Your task to perform on an android device: Save the recorded file in the smart voice recorder app .
Image 0: 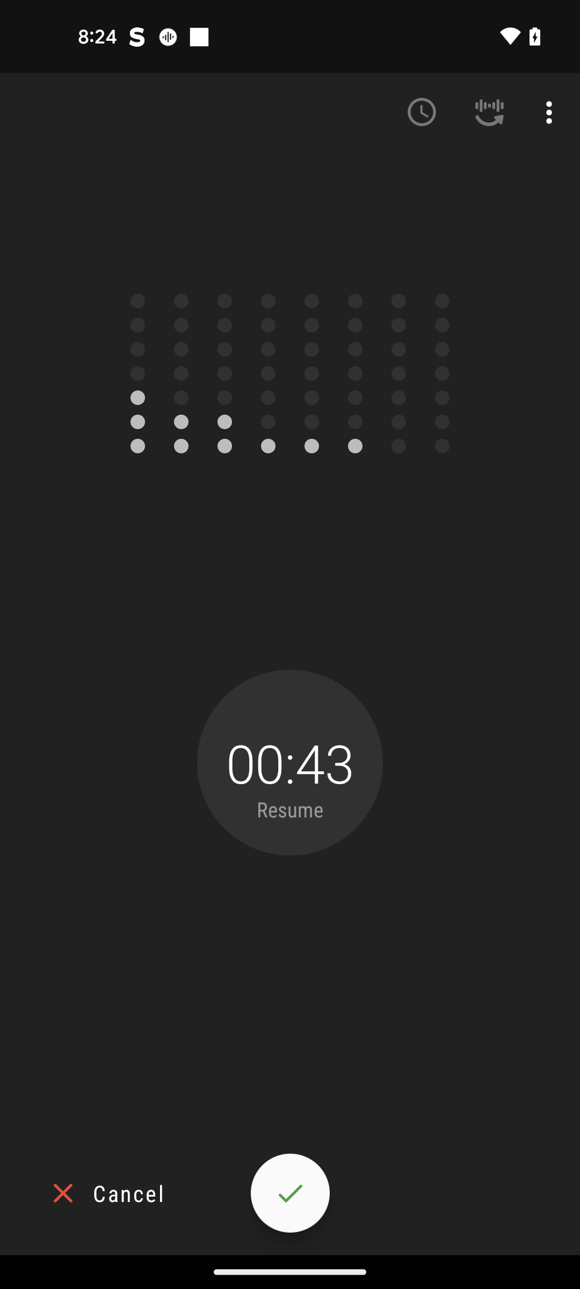
Click on the tick button to save the audio 
Step 0: click (290, 1193)